Your task to perform on an android device: It seems to lack something in the first photo of My Favorite Trip folder, so I want to edit this photo and apply a vivid filter to it, because after applying this filter the image will become attractive. 
Image 0: 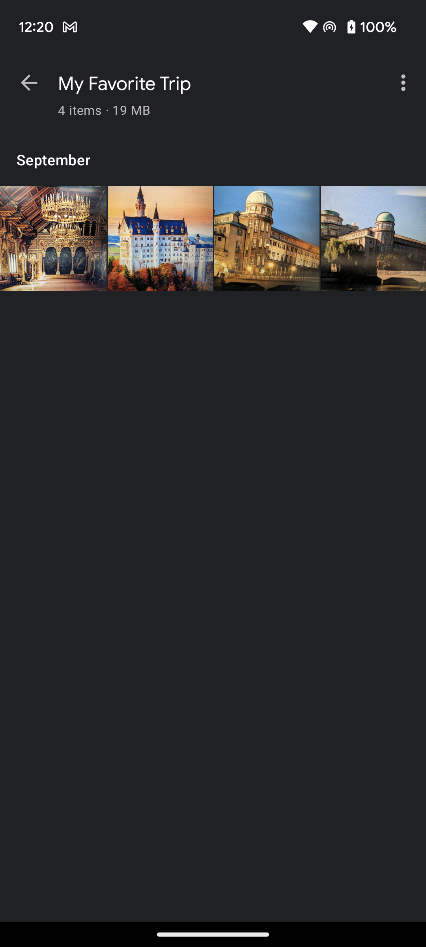
Click on the first photo of My Favorite Trip folder to view the edit option
Step 0: click (373, 238)
Image 1: 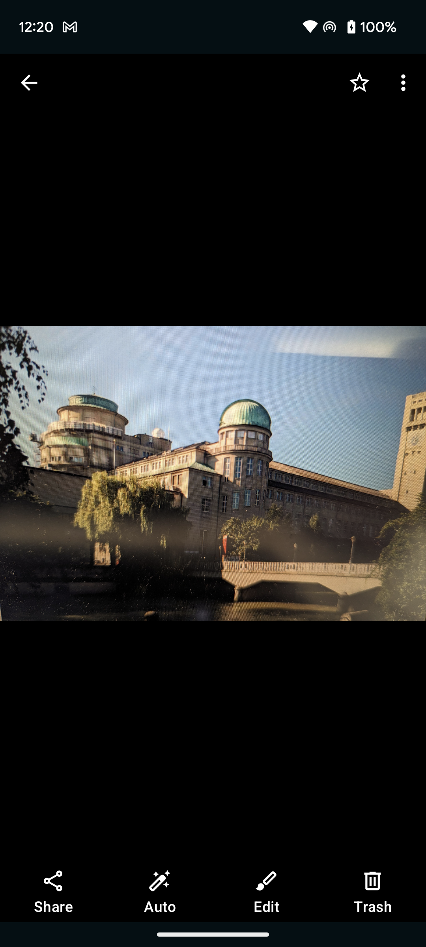
Click on the Edit tab at the bottom of the screen to edit this photo
Step 1: click (266, 893)
Image 2: 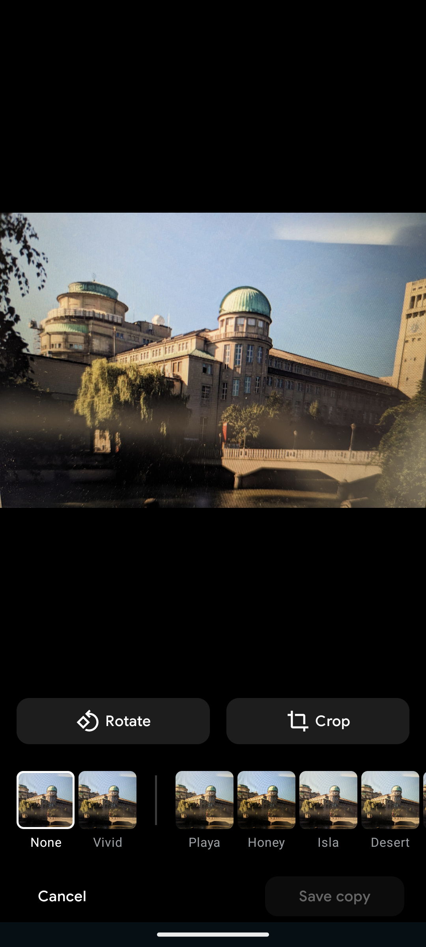
Click on the Vivid filter to apply this filter on this photo
Step 2: click (107, 800)
Image 3: 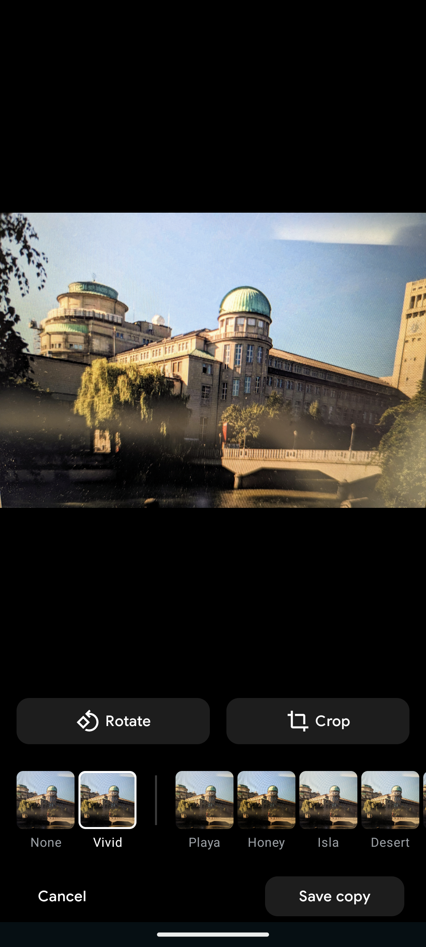
Click on the Save copy button at the bottom right corner of the screen to save this edited photo.
Step 3: click (334, 896)